Your task to perform on an android device: I am thinking of cooking one pot pasta for dinner, so i want to search it's recipe.
Image 0: 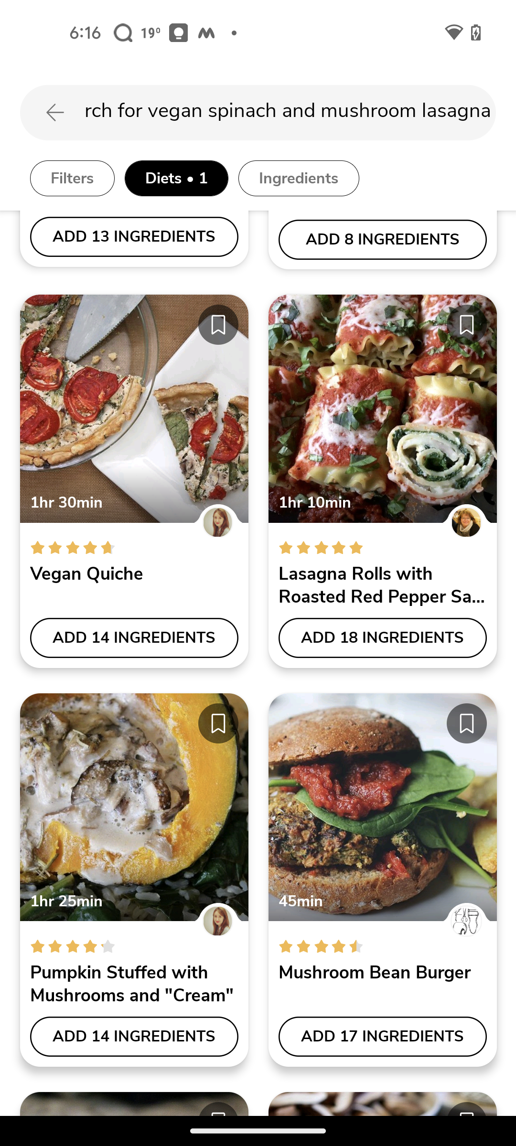
Click on search bar on the top of the screen.
Step 0: click (288, 112)
Image 1: 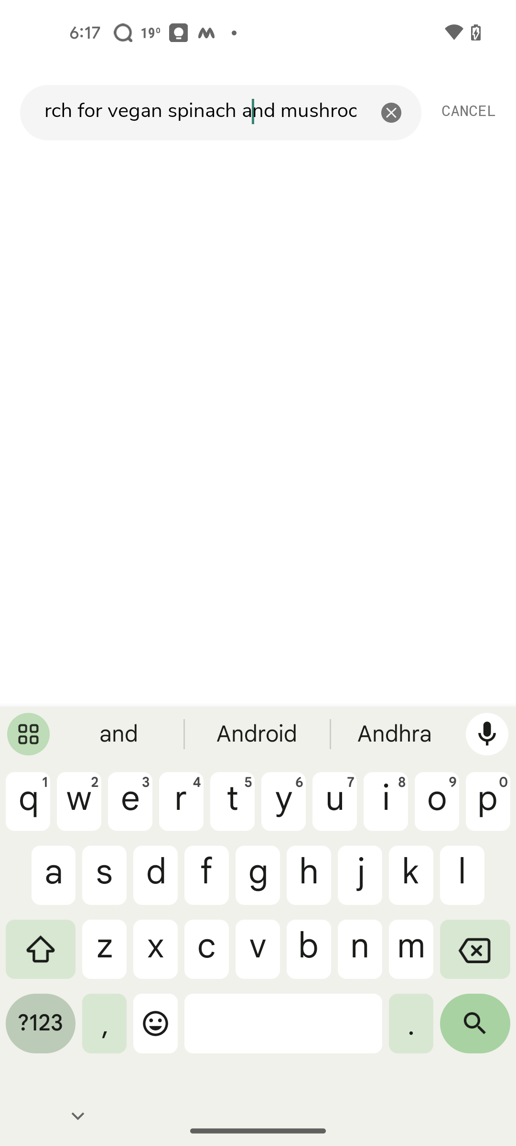
Click on the clear button on the top right side of the screen.
Step 1: click (391, 113)
Image 2: 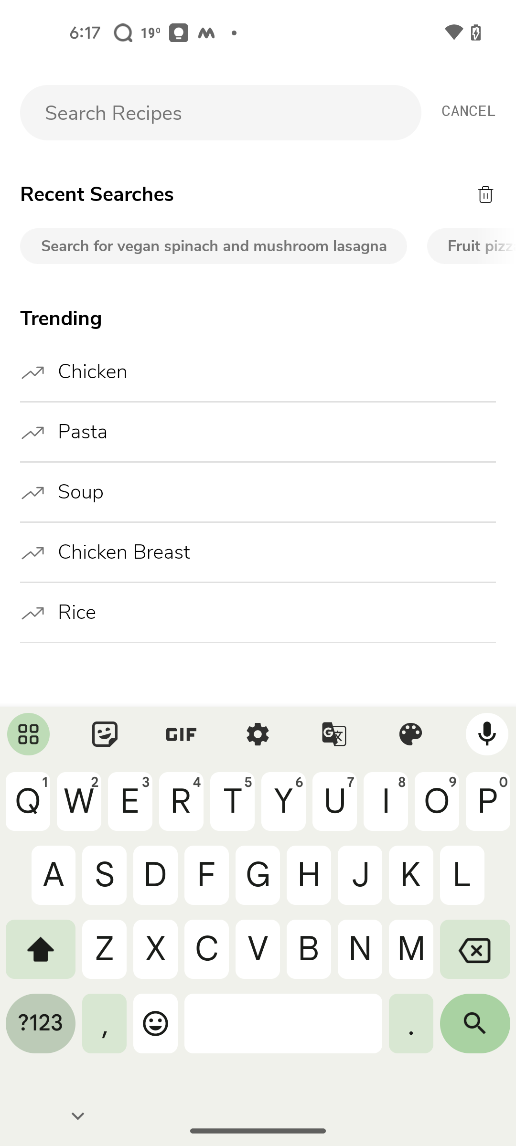
Type One-pot pasta in the search bar.
Step 2: type "One-pot Pasta"
Image 3: 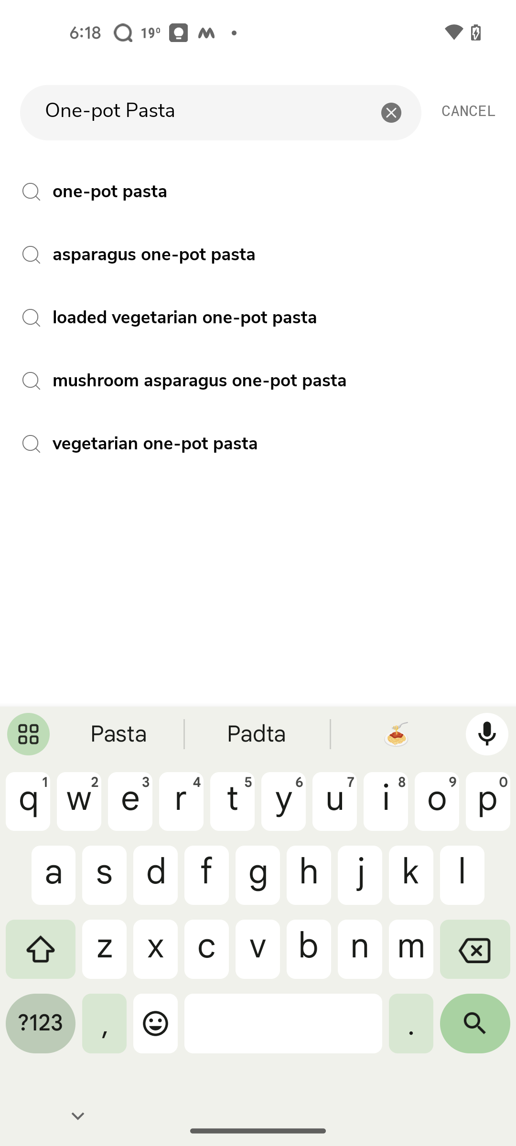
Click on the first suggestion.
Step 3: click (274, 191)
Image 4: 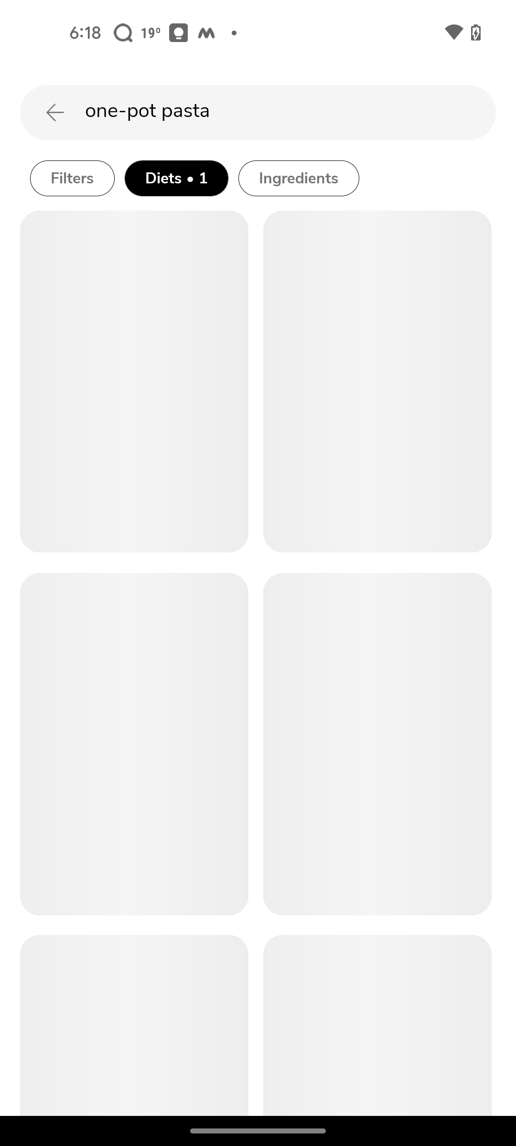
Click on the first recipe.
Step 4: click (134, 382)